Your task to perform on an android device: In the Merriam-webster dictionary App , Play the pronunciation of the word disaster .
Image 0: 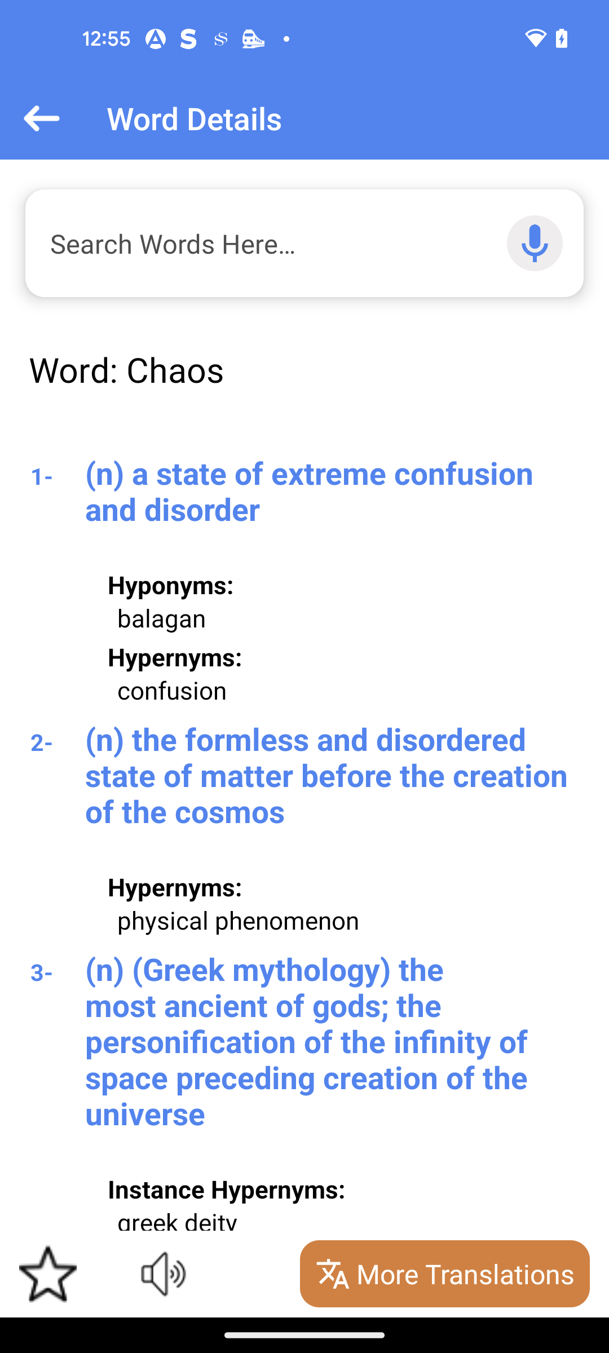
Open the Merriam-webster dictionary app
Step 0: open app "Merriam-Webster Dictionary"
Image 1: 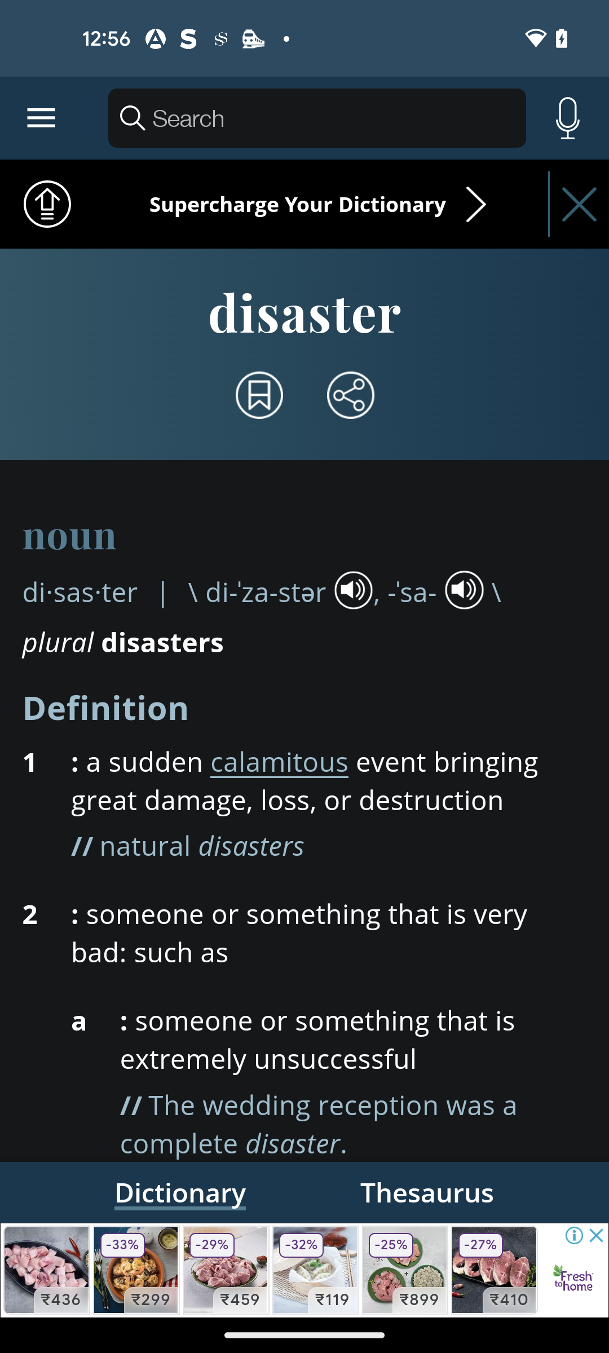
Click on the sound icon after the di-'za-star 
Step 1: click (354, 590)